Your task to perform on an android device: Create a task to buy groceries for this month in the Todoist app.
Image 0: 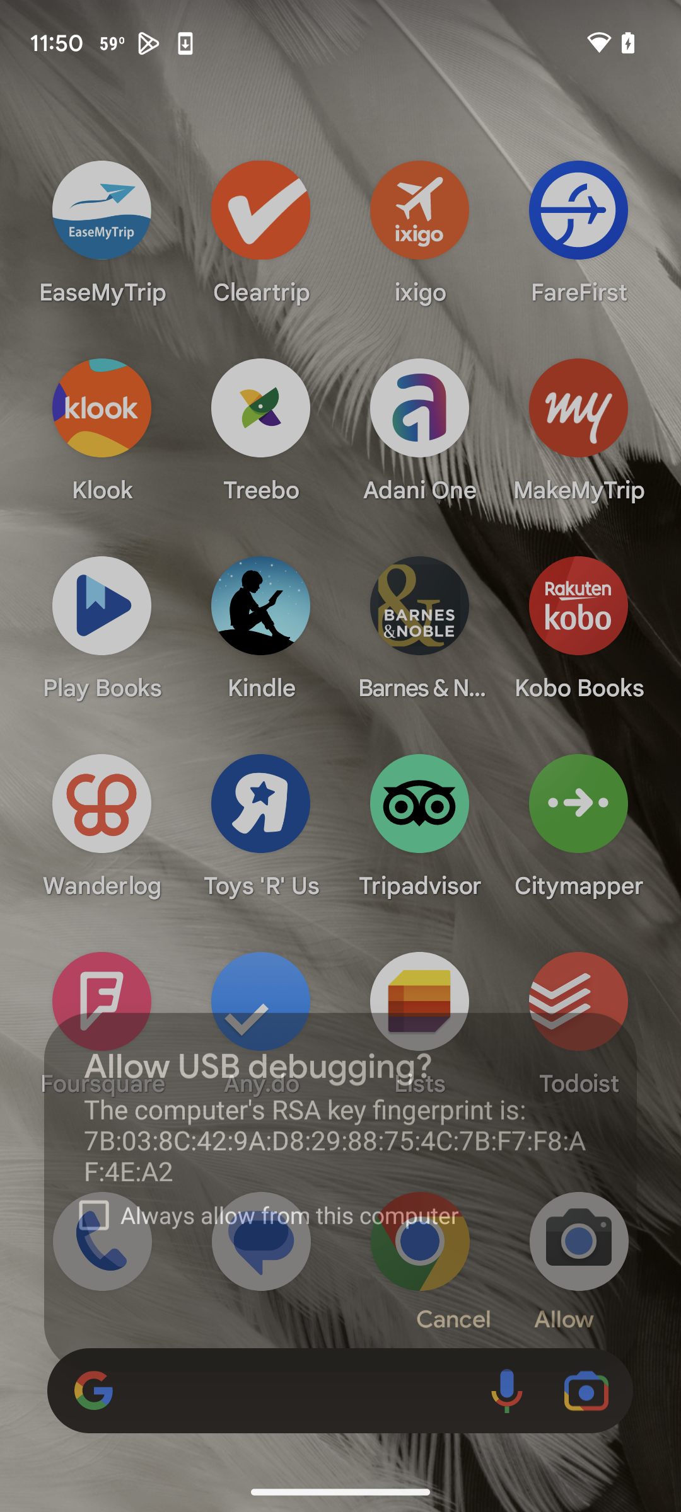
Open Todoist app
Step 0: open app "Todoist"
Image 1: 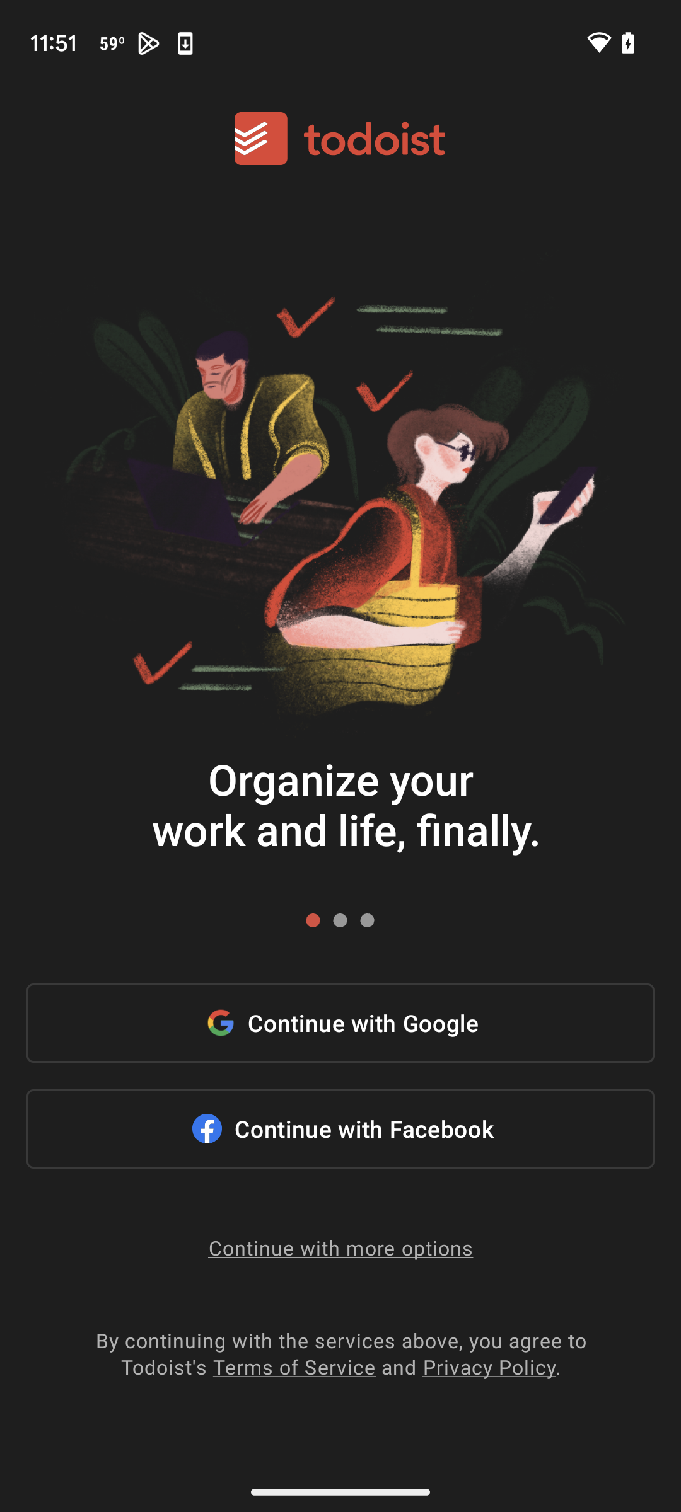
Click on continue with google
Step 1: click (340, 1023)
Image 2: 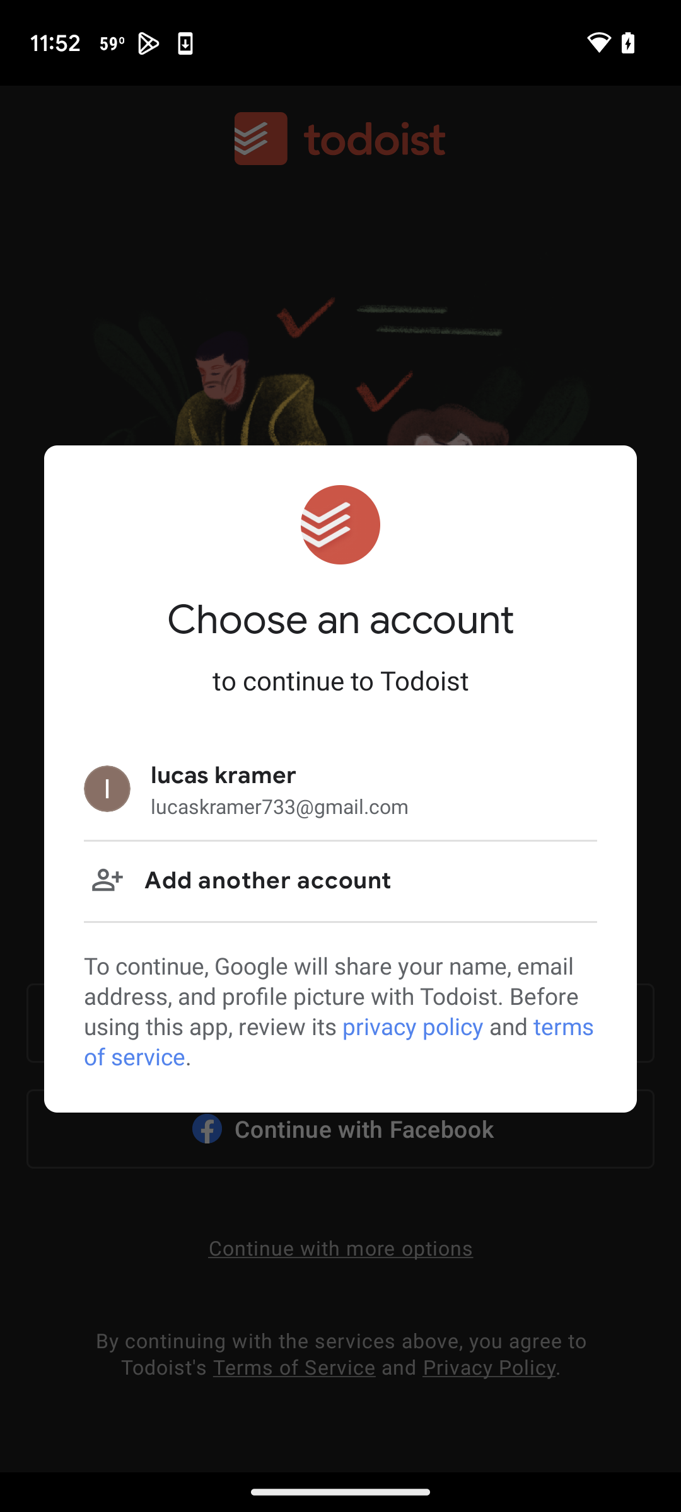
Click on lucas kramer
Step 2: click (279, 806)
Image 3: 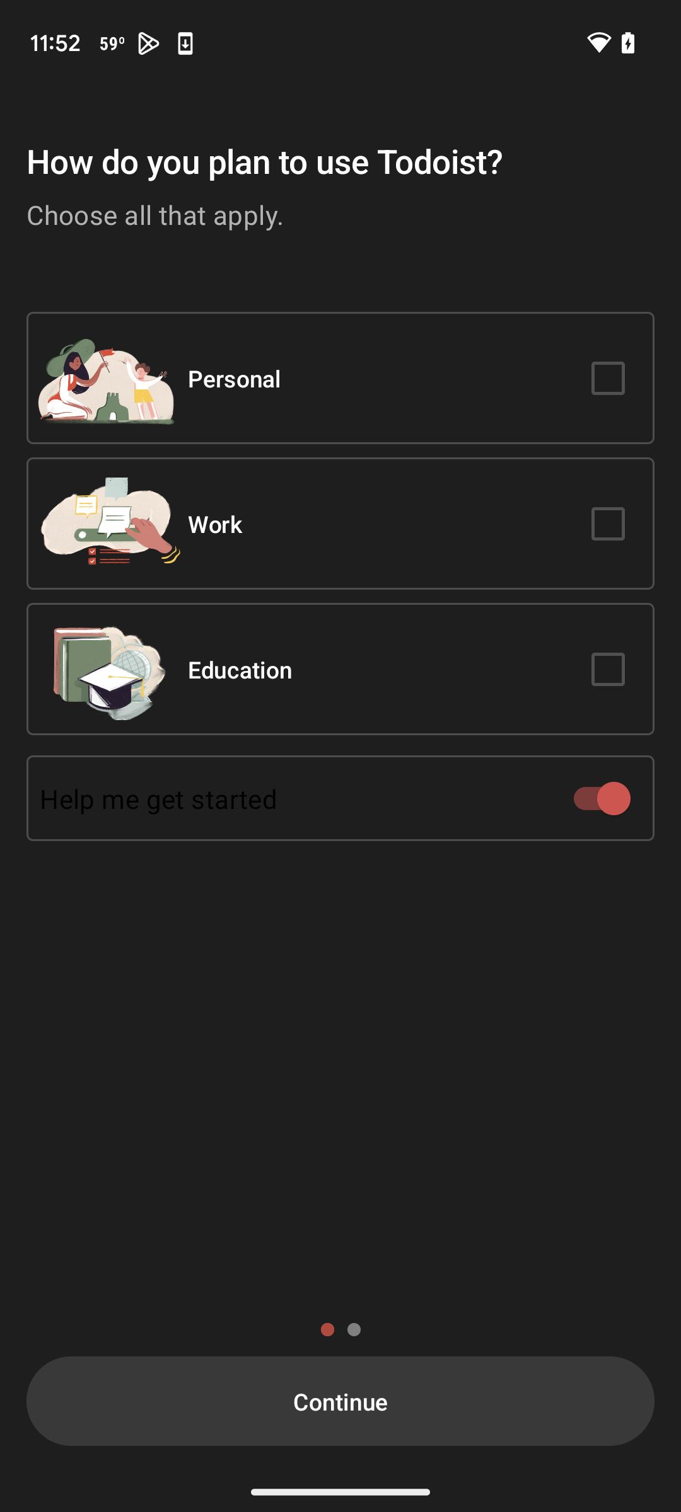
Click on Personal
Step 3: click (591, 380)
Image 6: 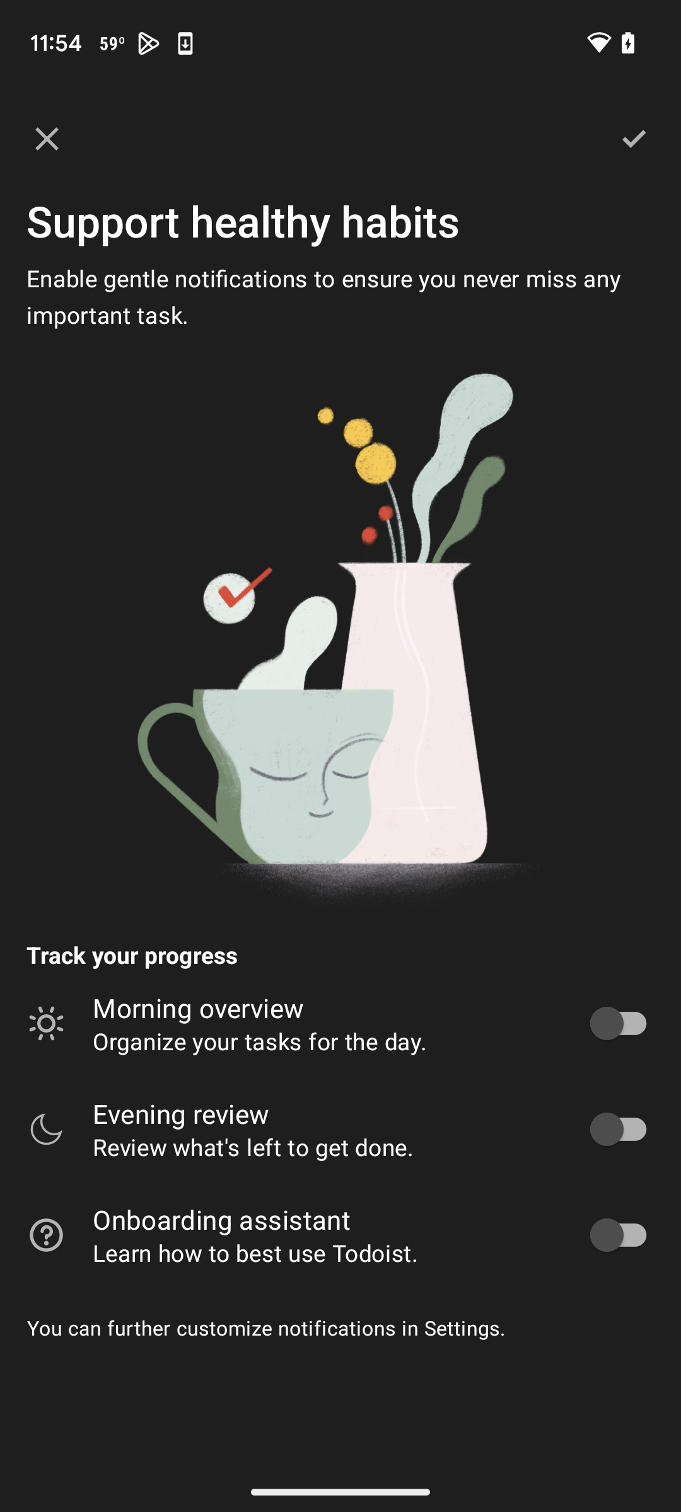
Click on the correct icon at the top
Step 6: click (615, 145)
Image 8: 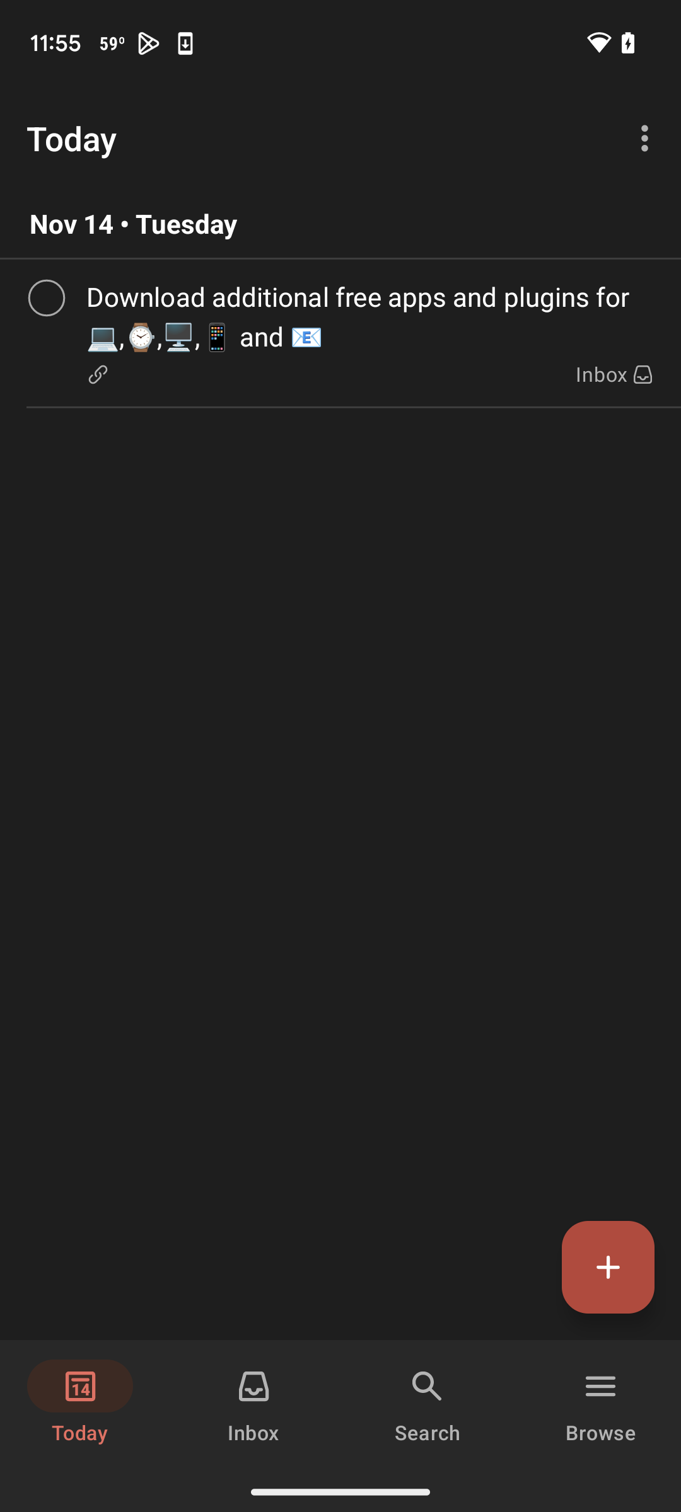
Click on the add icon
Step 8: click (608, 1267)
Image 9: 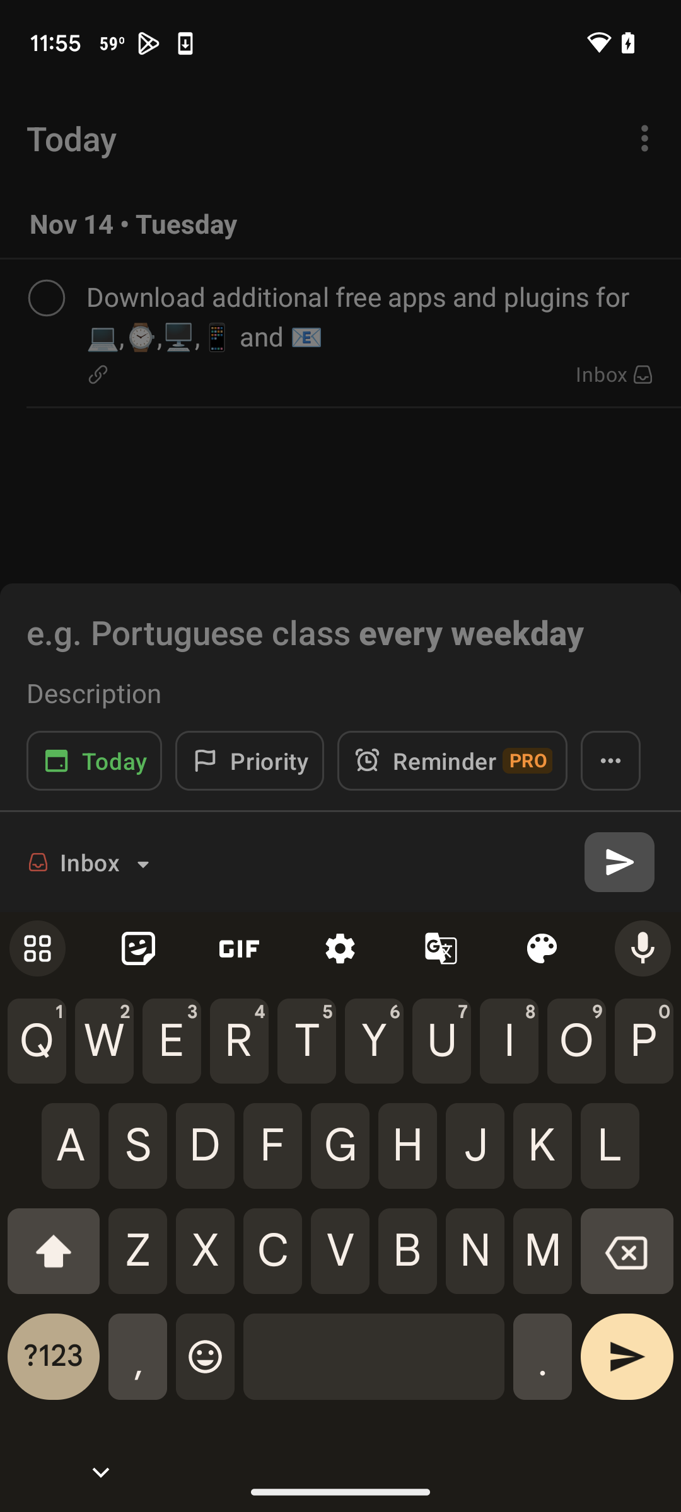
Type Grocery list
Step 9: type "Grocery list"
Image 10: 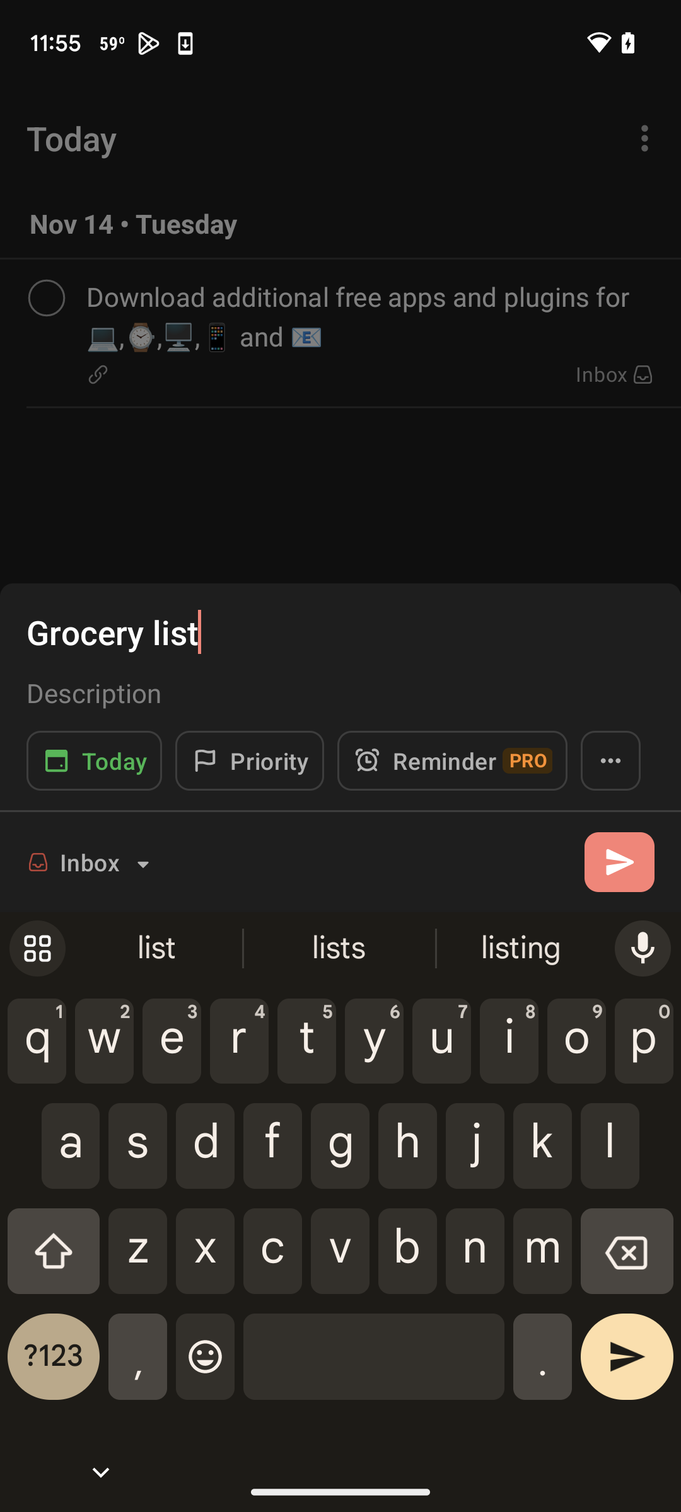
Click on description
Step 10: click (340, 692)
Image 11: 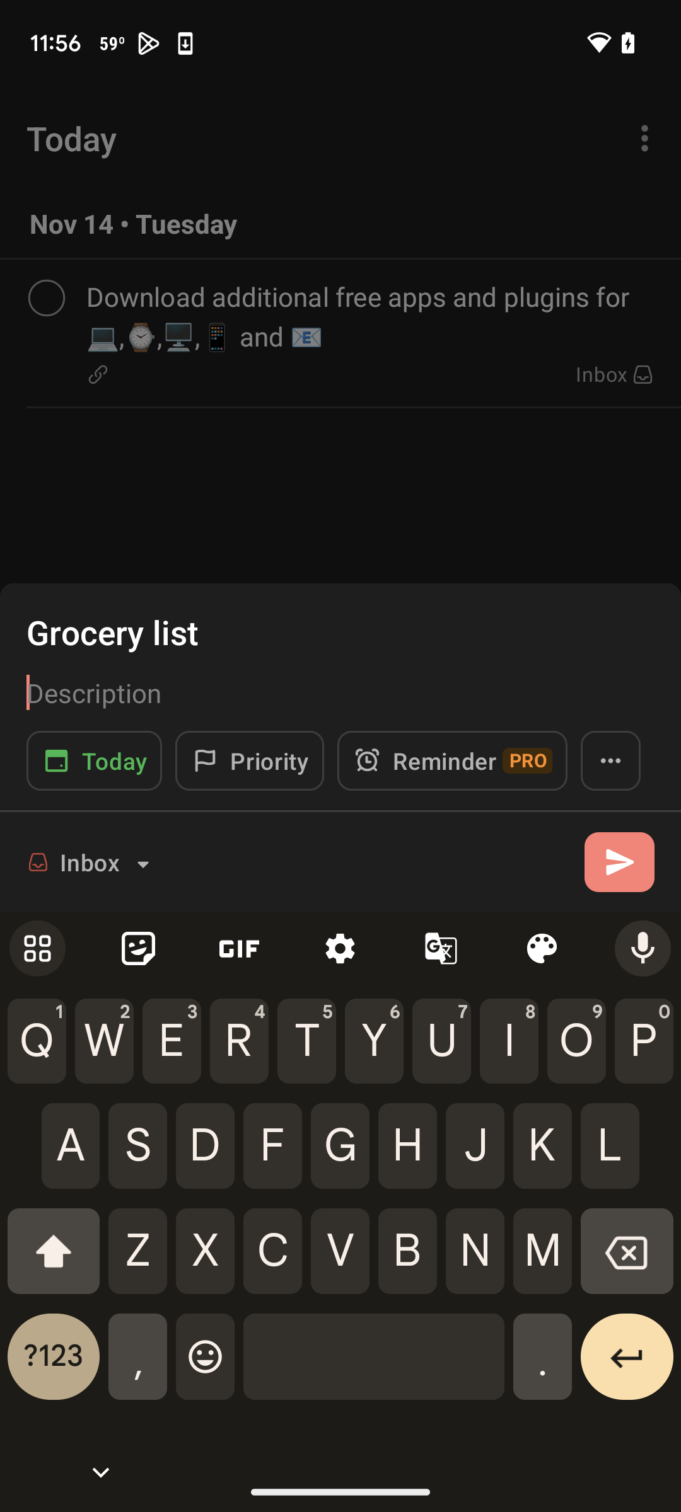
Type Broccoli, Milk, Eggs and Chicken.
Step 11: type "Broccoli, Milk, Eggs and Chicken."
Image 12: 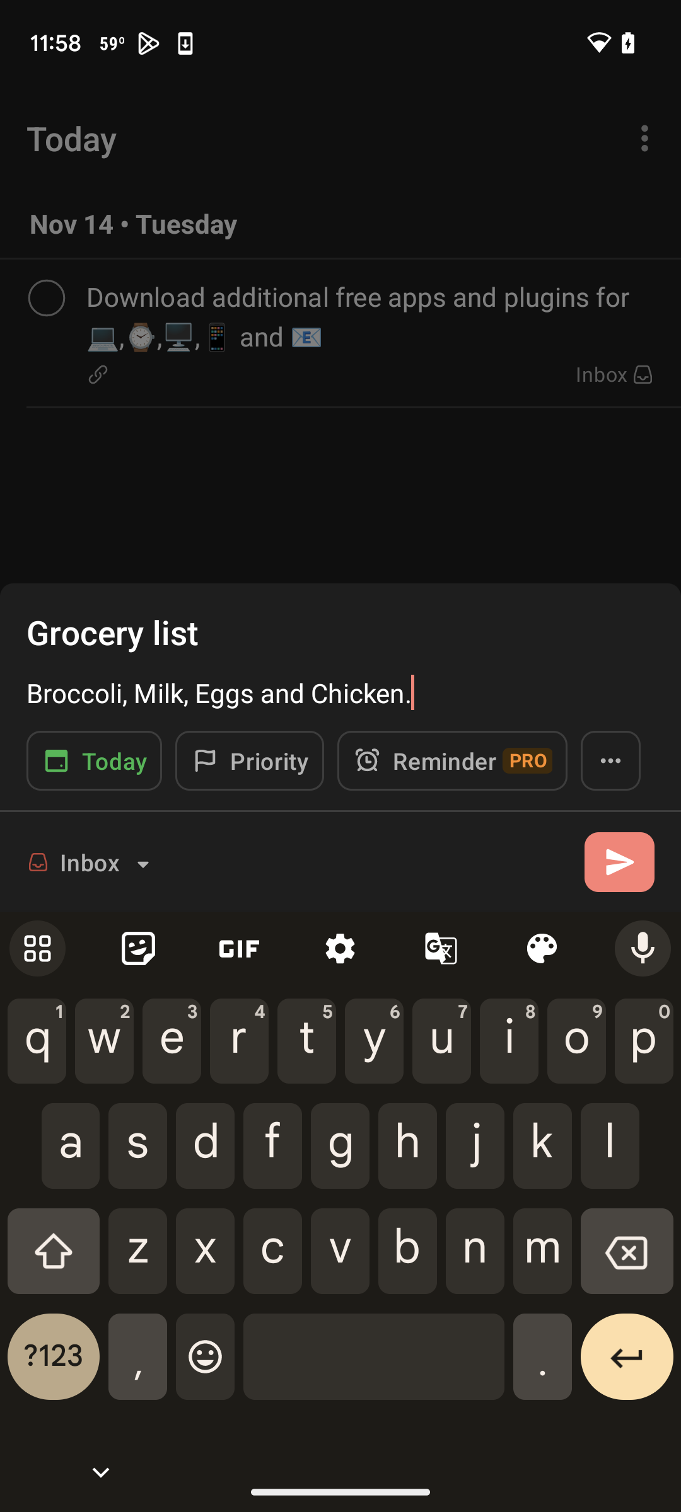
Click on the forward icon
Step 12: click (619, 862)
Image 13: 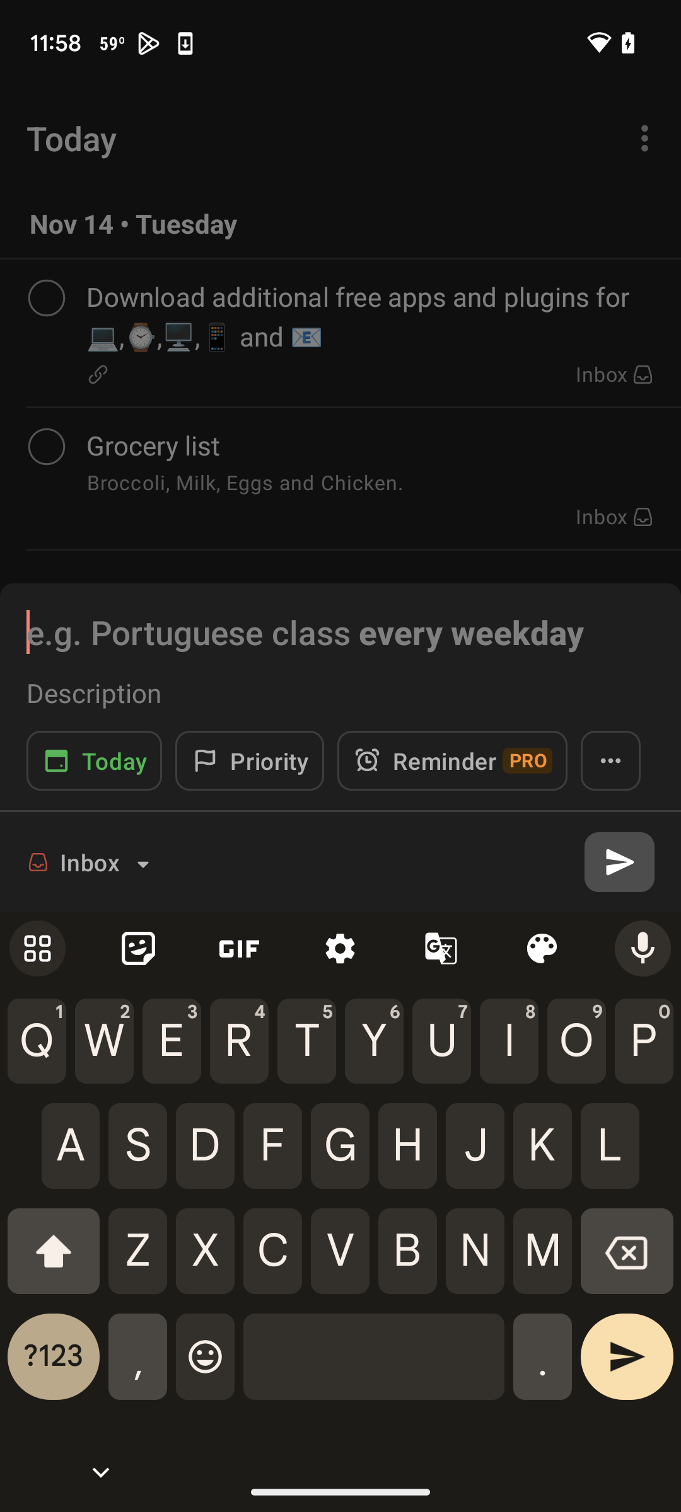
Click on the forward icon
Step 13: press back button